Your task to perform on an android device: Go to the TickTick app and search for Rent is due
Image 0: 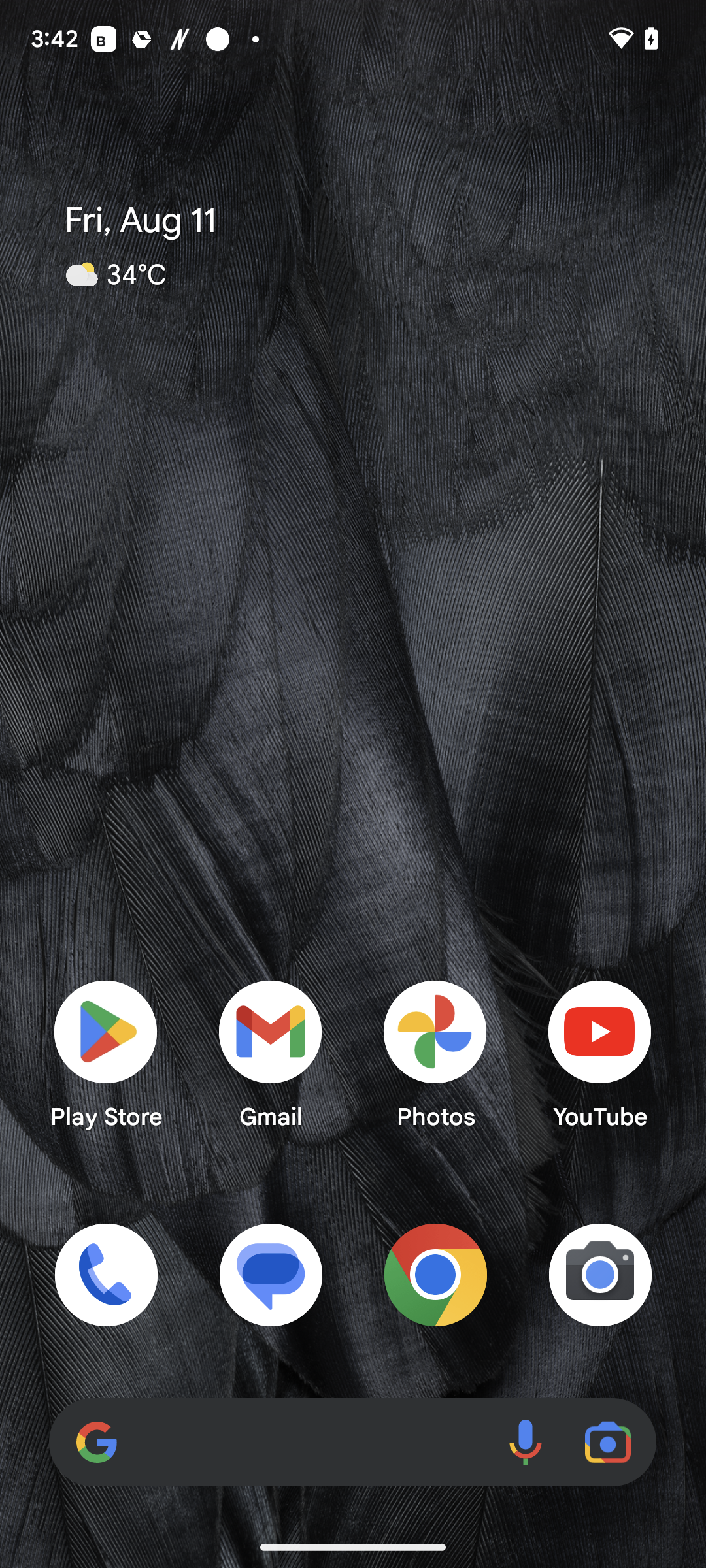
Open the TickTick app
Step 0: open app "TickTick"
Image 1: 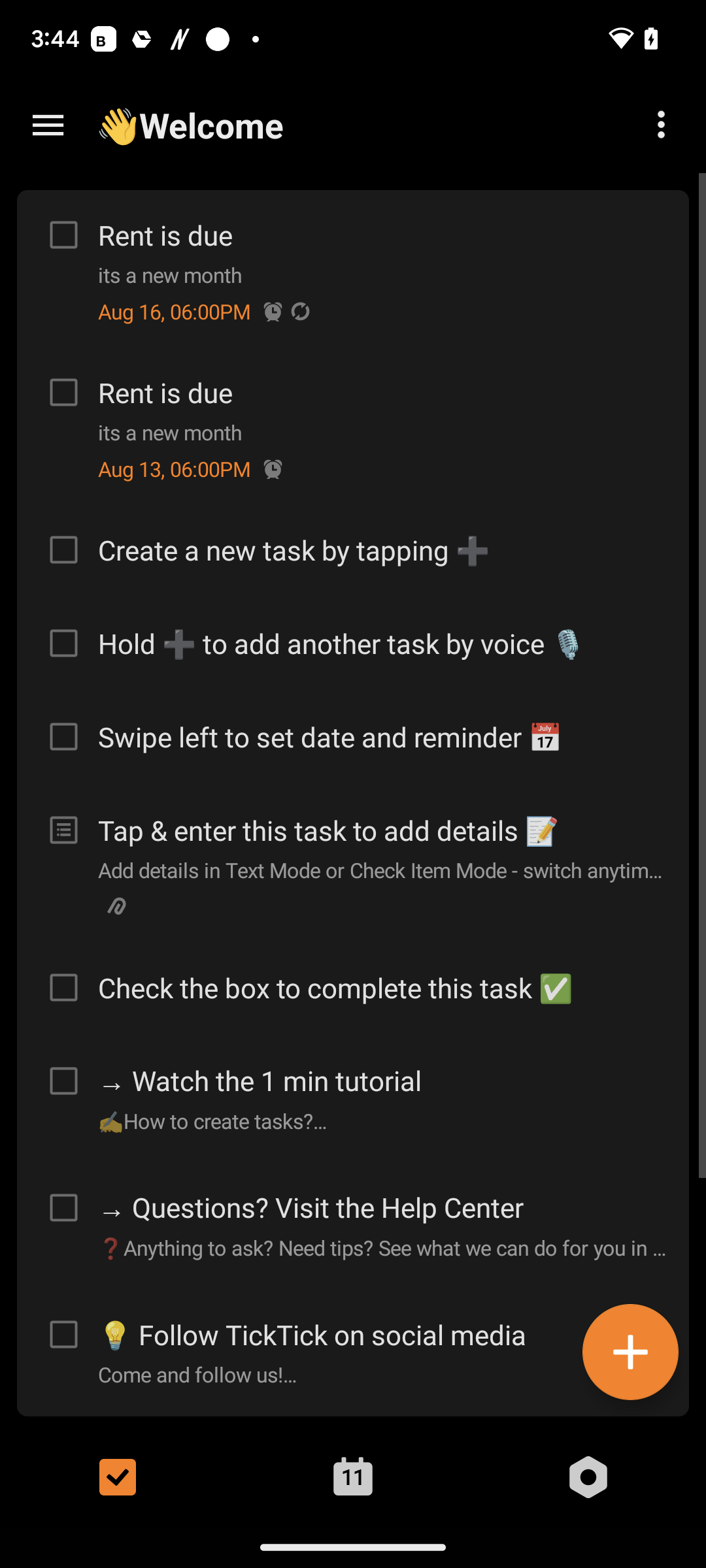
Click on the menu icon at the top left corner of the screen
Step 1: click (49, 131)
Image 2: 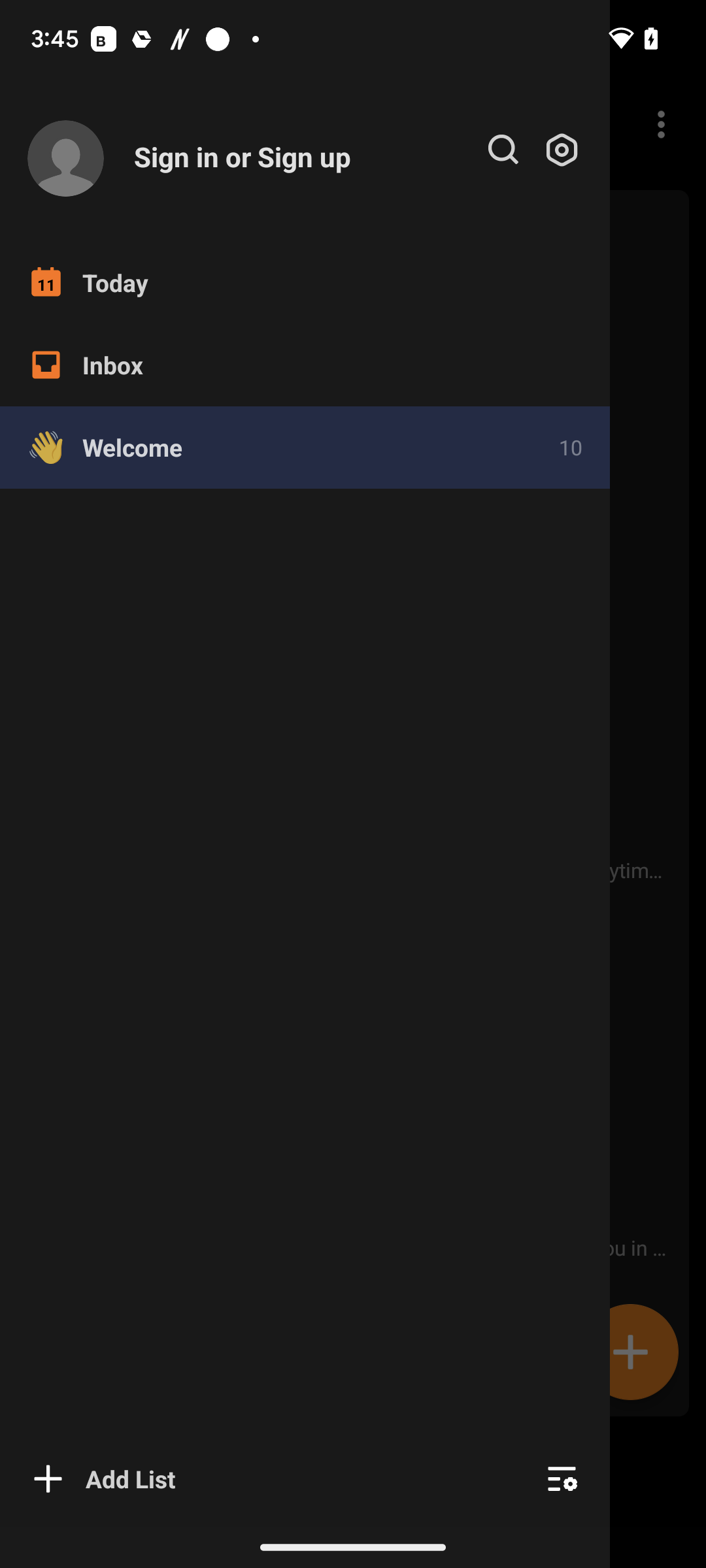
Click on search icon before settings at the top of the screen
Step 2: click (305, 784)
Image 3: 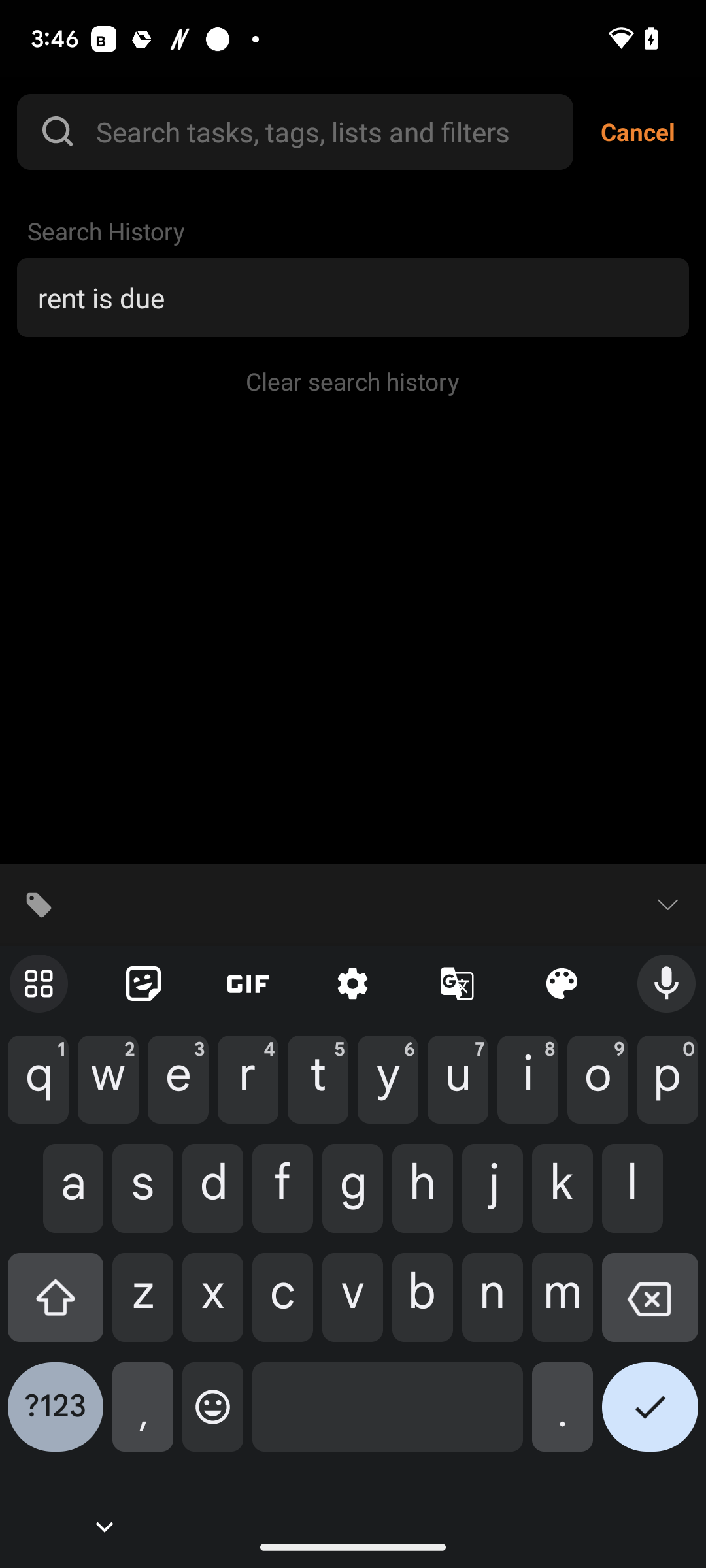
Click on the search bar at the top of the screen
Step 3: click (333, 131)
Image 5: 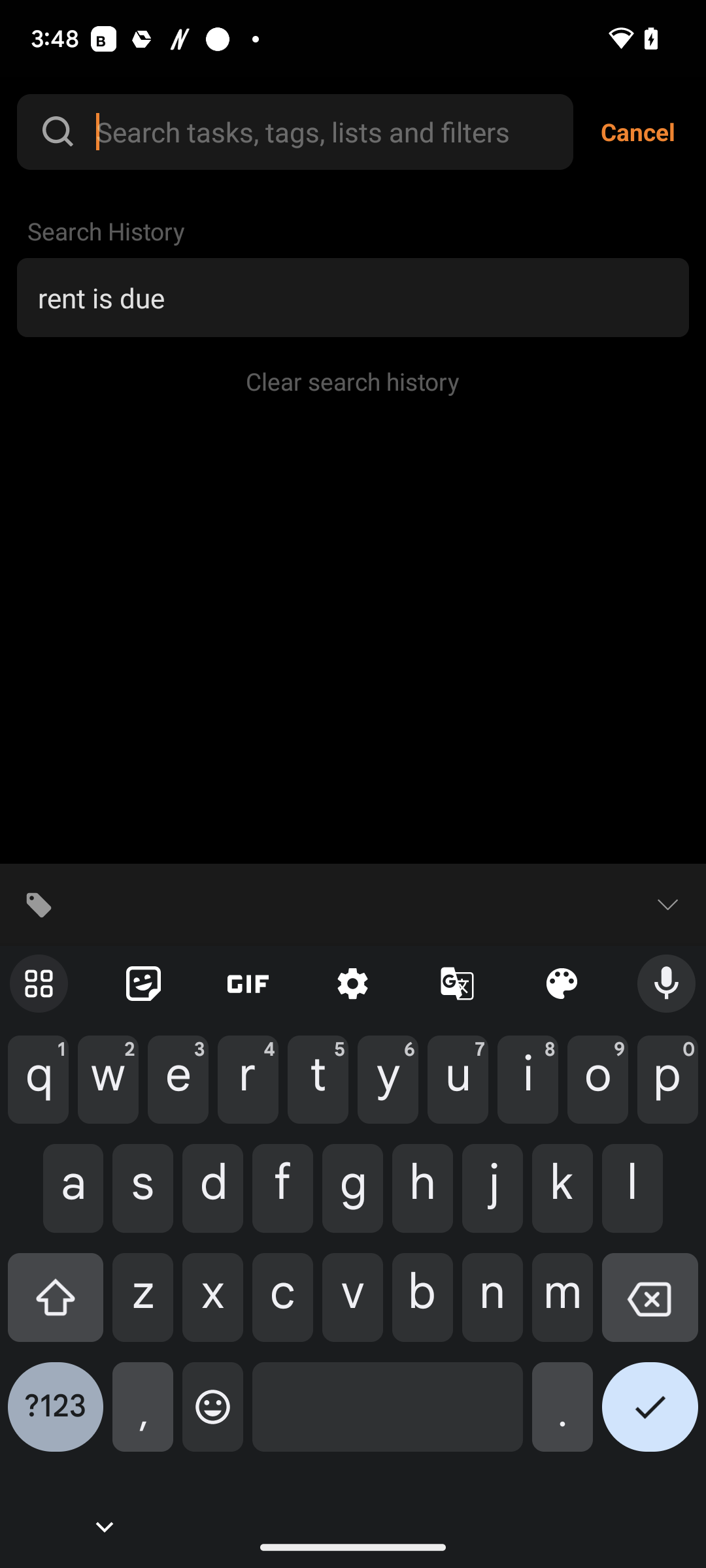
Type Rent is due in the search bar
Step 5: type "Rent is due"
Image 6: 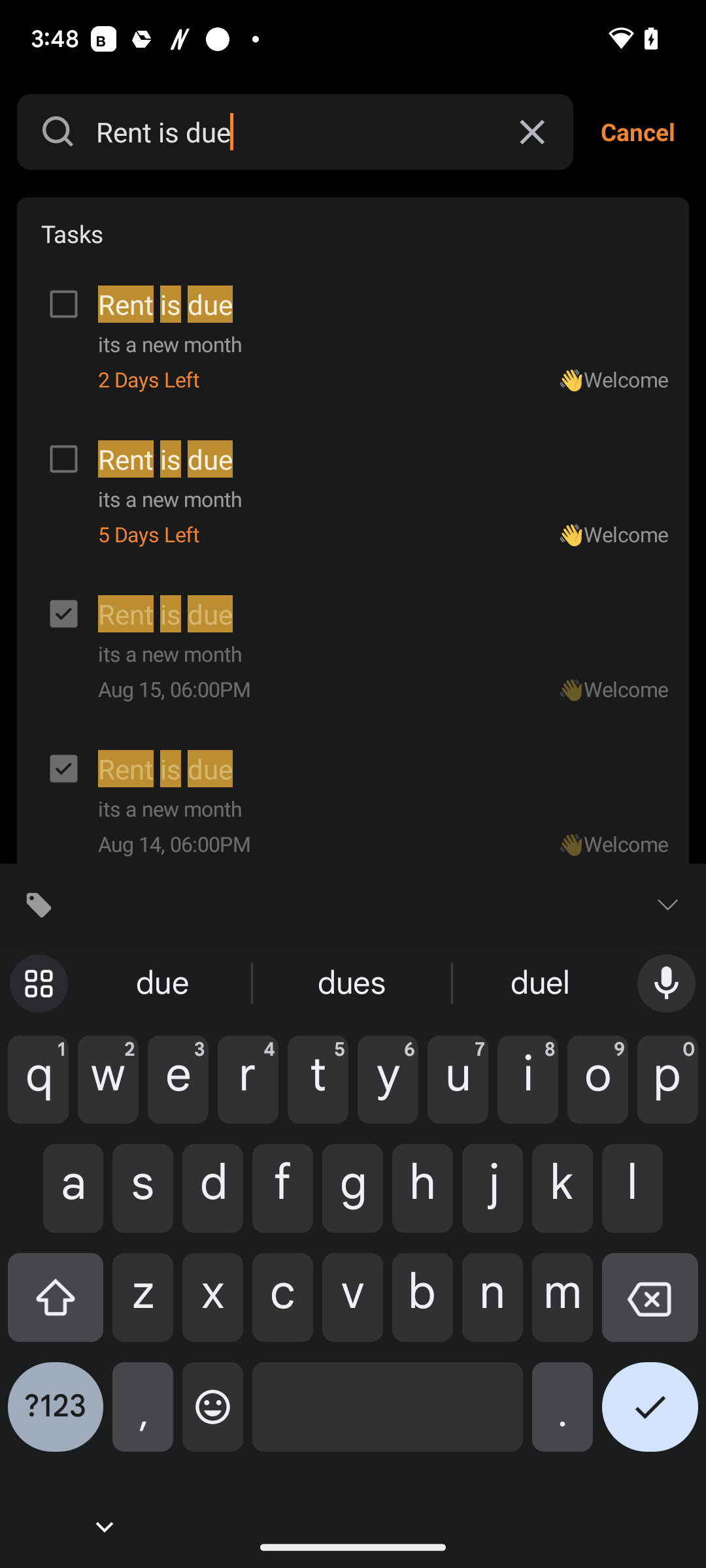
Click on tick icon at the bottom right corner of the screen
Step 6: click (650, 1417)